Your task to perform on an android device: Because I used to wake up at 7 every morning and am considering taking a walk, please set an alarm for 7:15 a.m. with the label "time to walk."
Image 0: 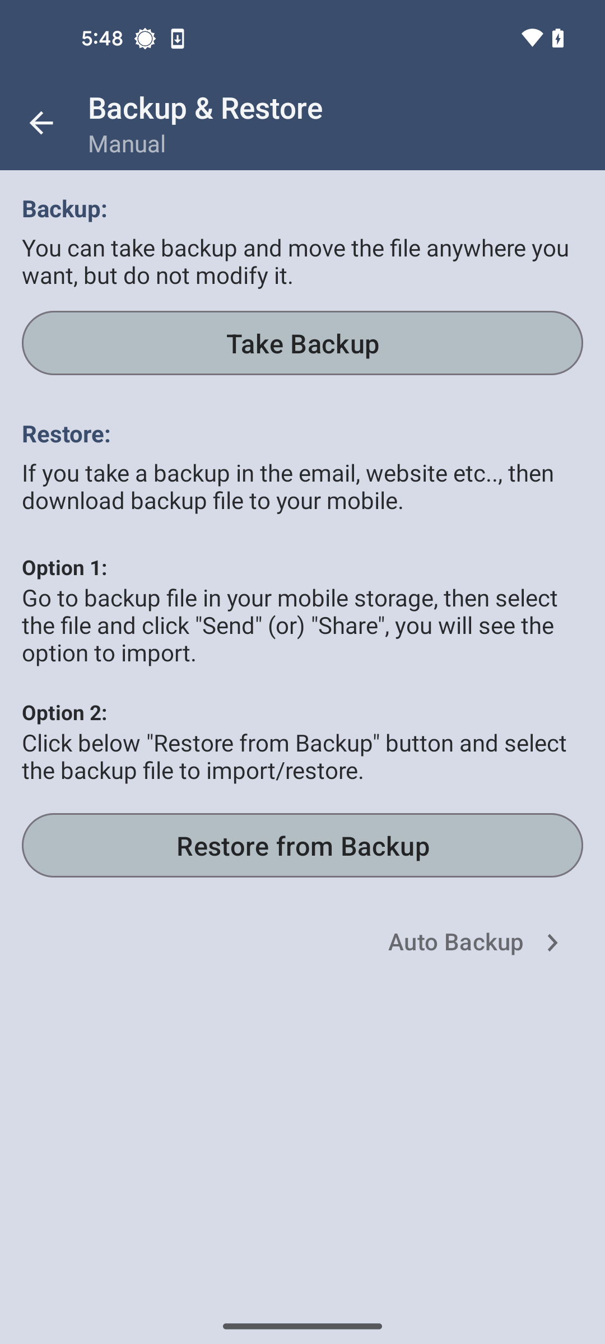
Open the clock app
Step 0: open app "Clock"
Image 1: 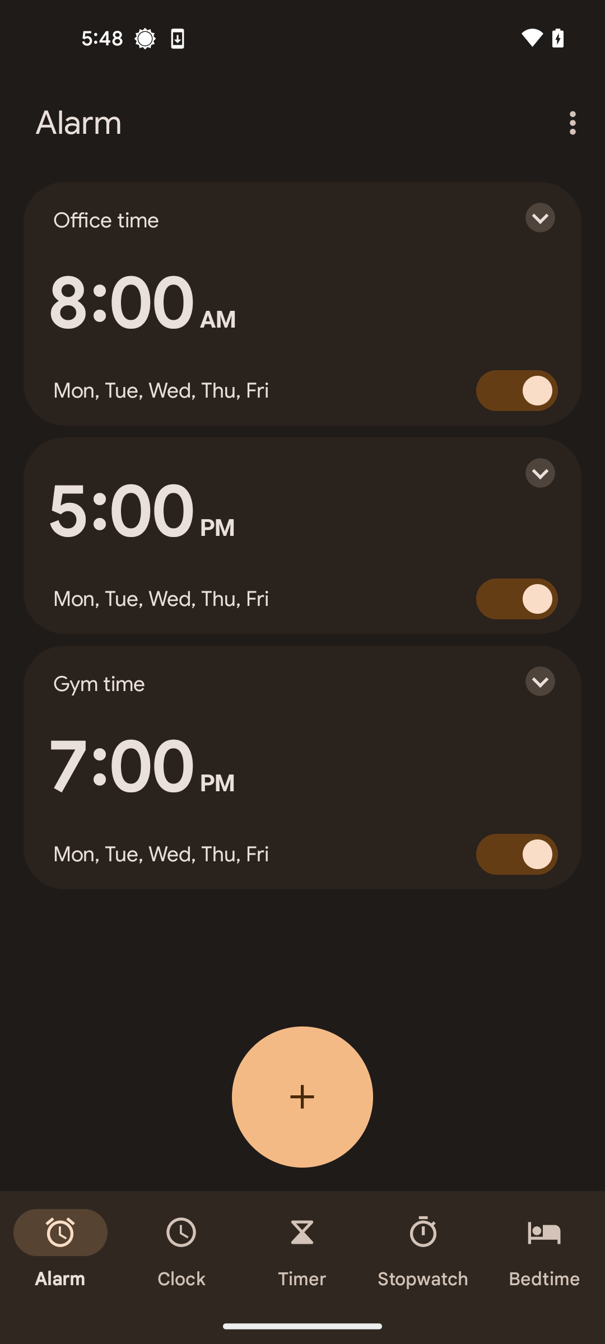
Tap on the plus button
Step 1: click (302, 1096)
Image 2: 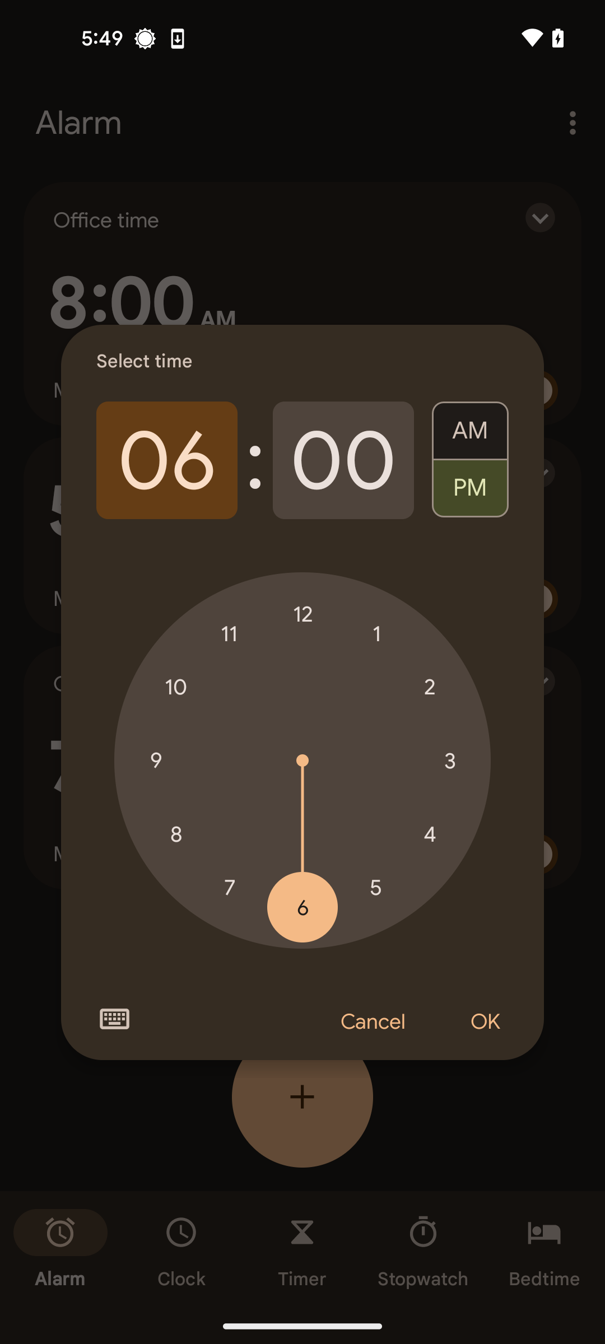
Select the hour to 7
Step 2: click (229, 887)
Image 4: 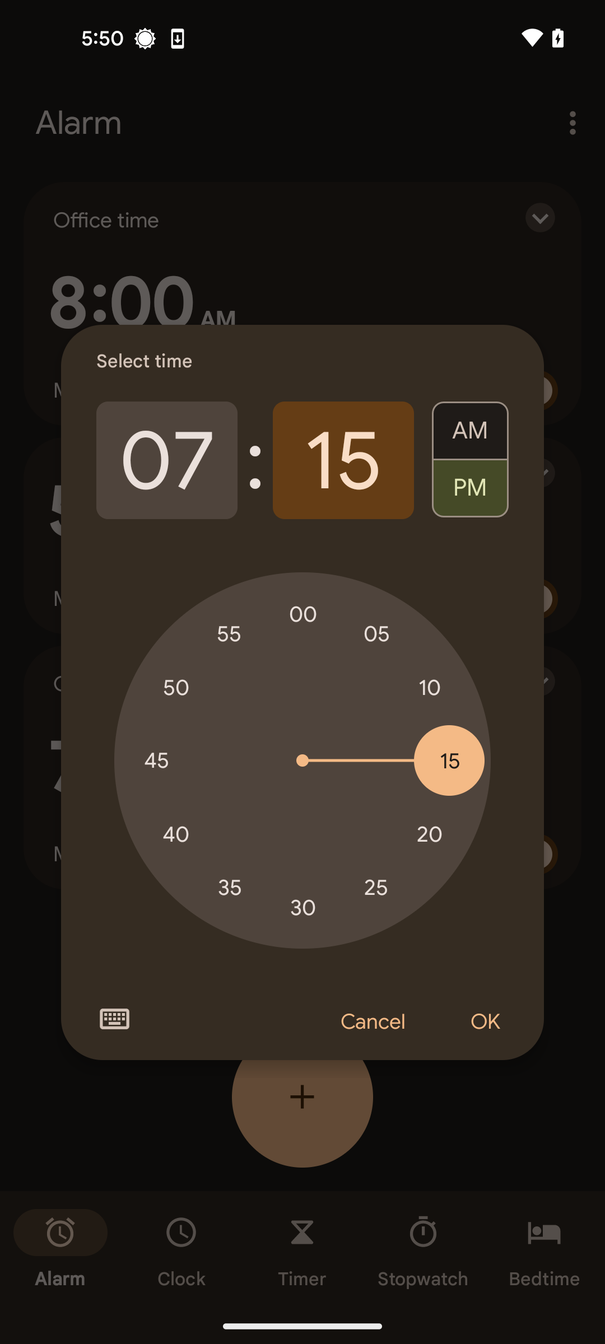
Tap on the am option
Step 4: click (470, 424)
Image 6: 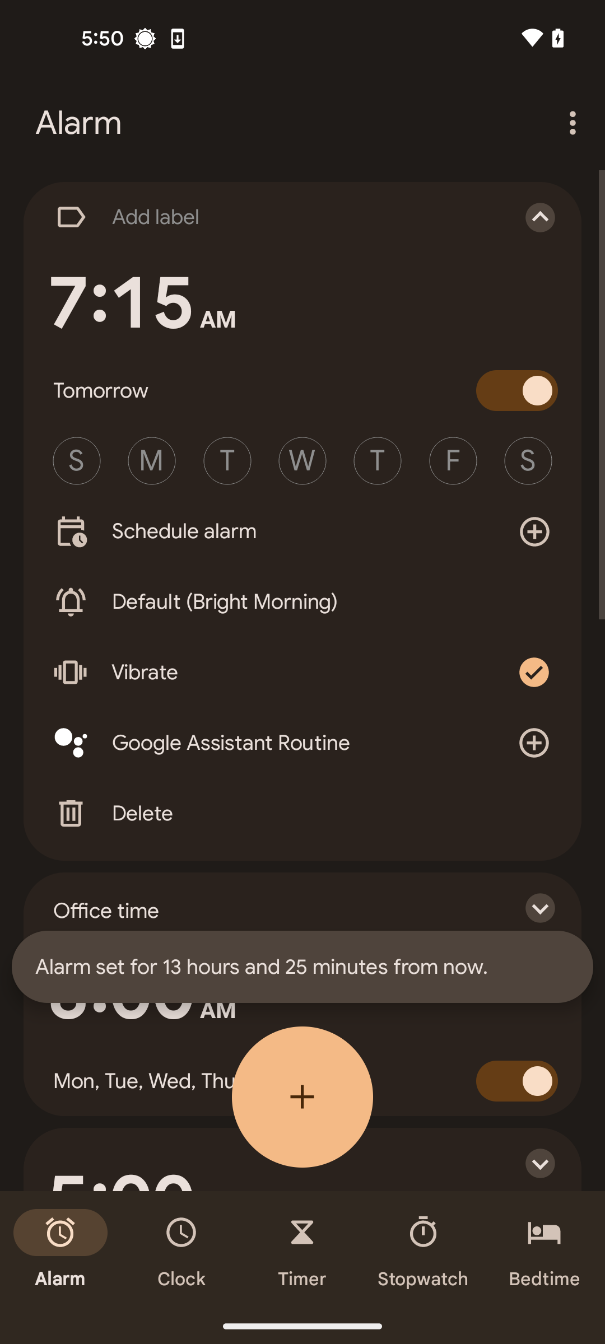
Select week each day
Step 6: click (76, 461)
Image 7: 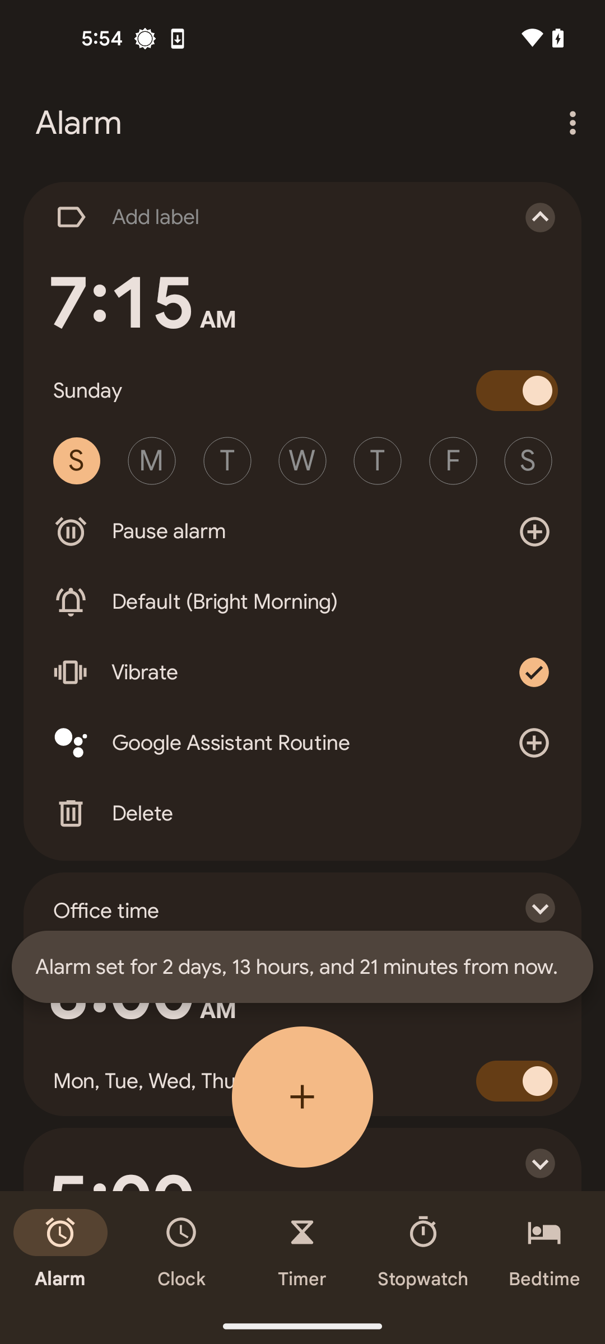
Select week each day
Step 7: click (152, 461)
Image 8: 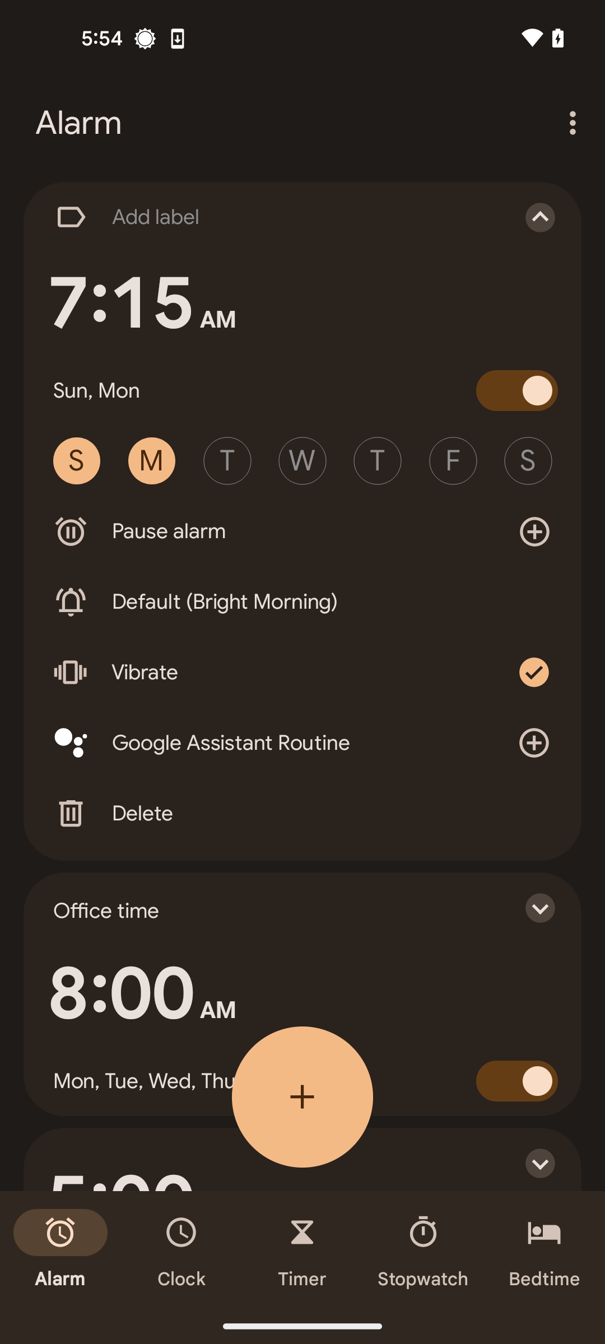
Select week each day
Step 8: click (227, 461)
Image 9: 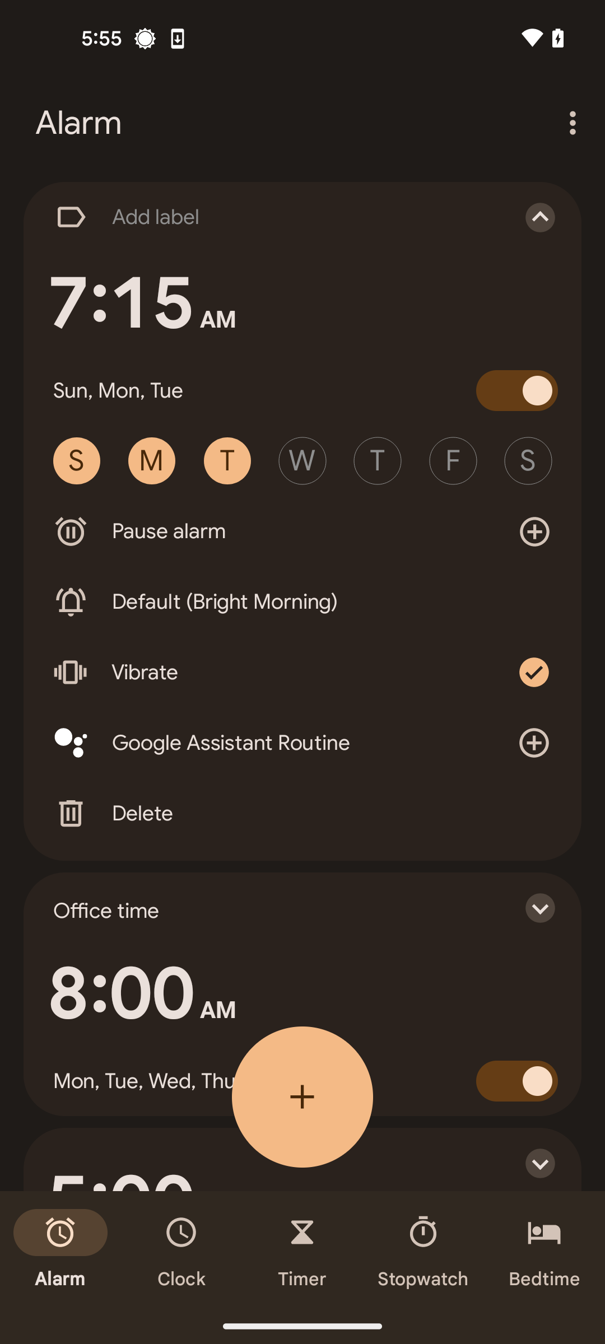
Select week each day
Step 9: click (302, 461)
Image 10: 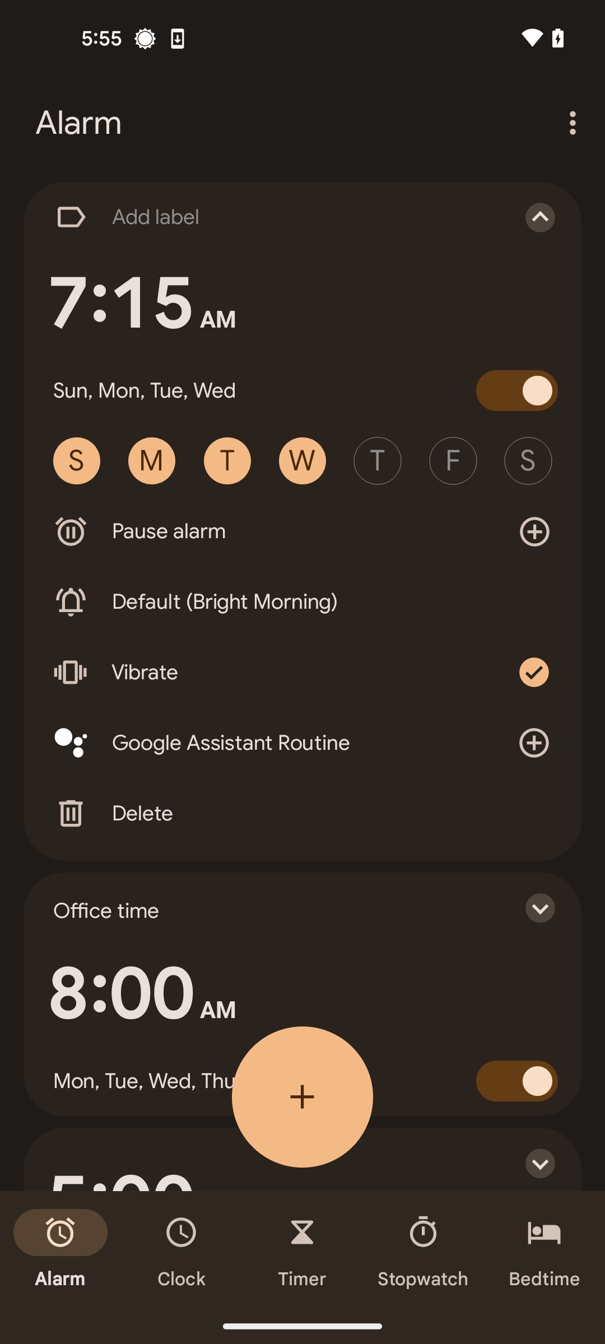
Select week each day
Step 10: click (377, 461)
Image 11: 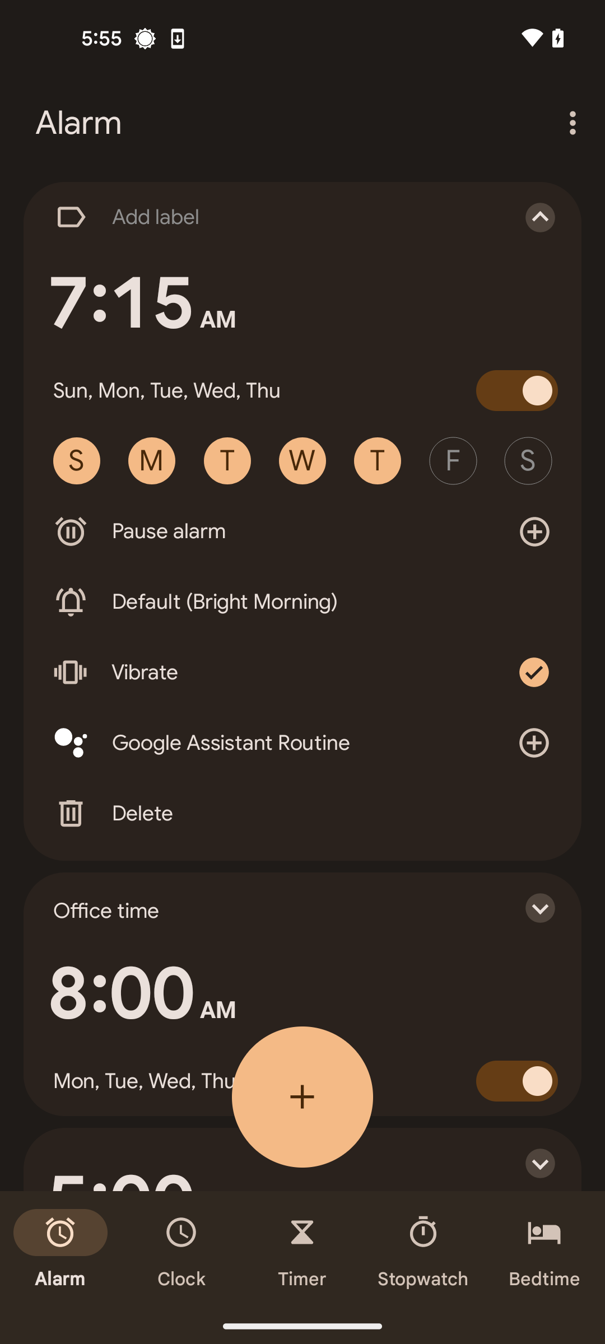
Select week each day
Step 11: click (453, 461)
Image 12: 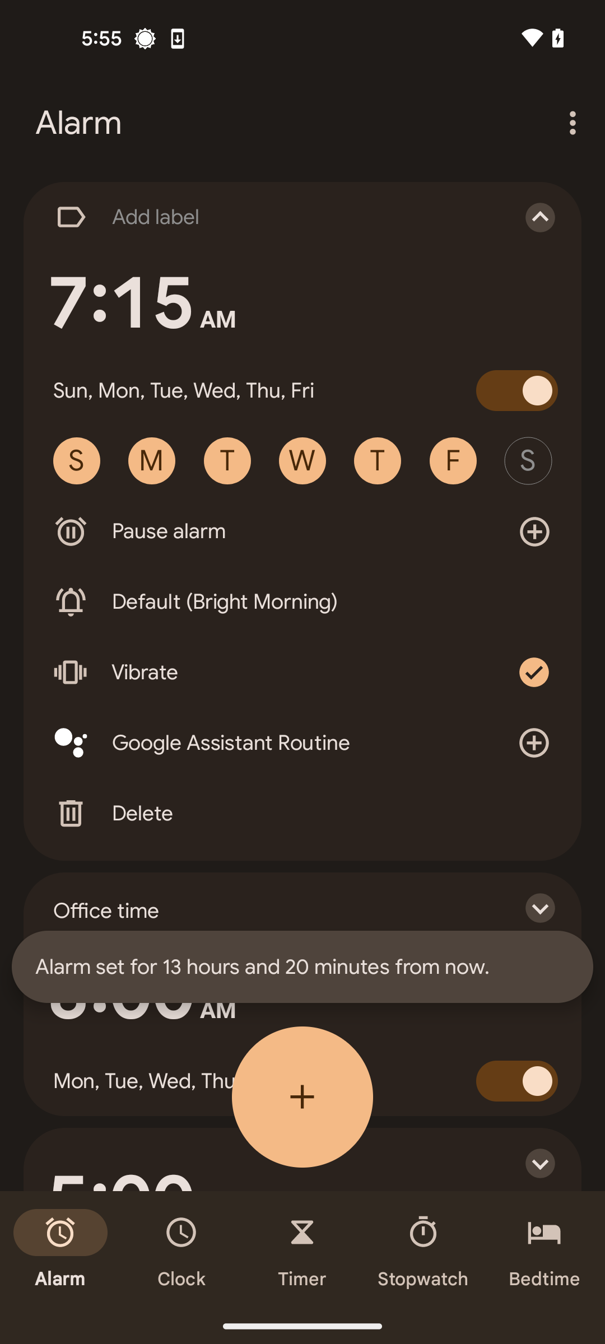
Select week each day
Step 12: click (528, 461)
Image 13: 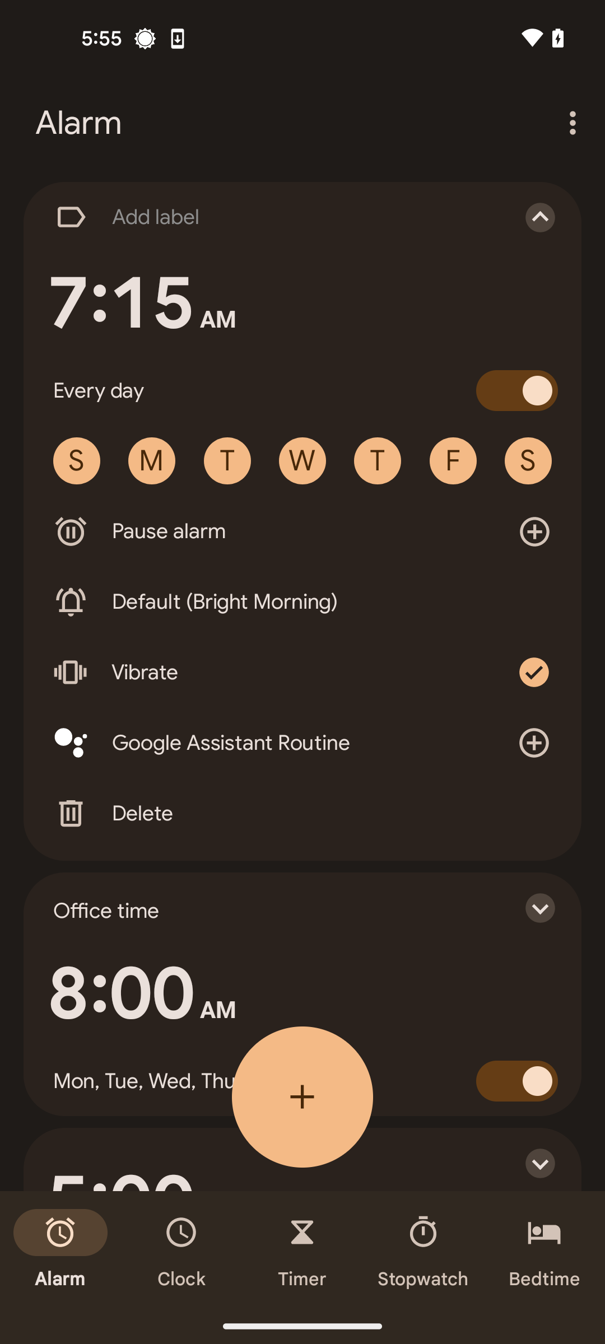
Tap on the add label option
Step 13: click (273, 217)
Image 14: 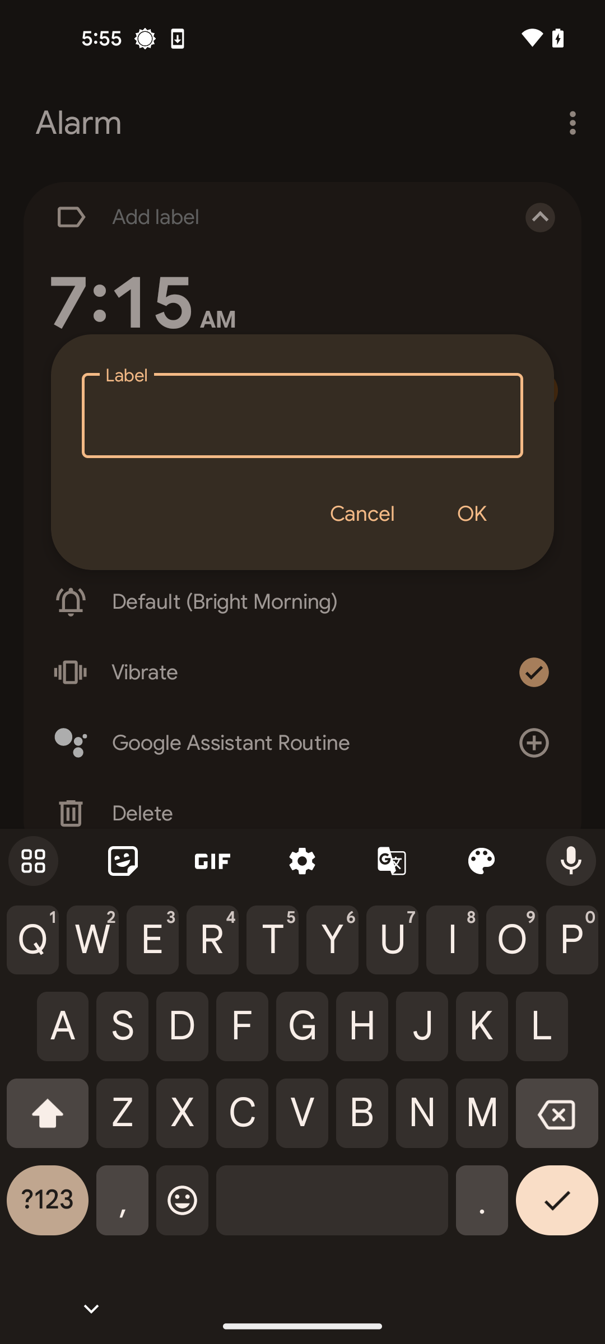
Type the label time to walk
Step 14: type "time to walk"
Image 15: 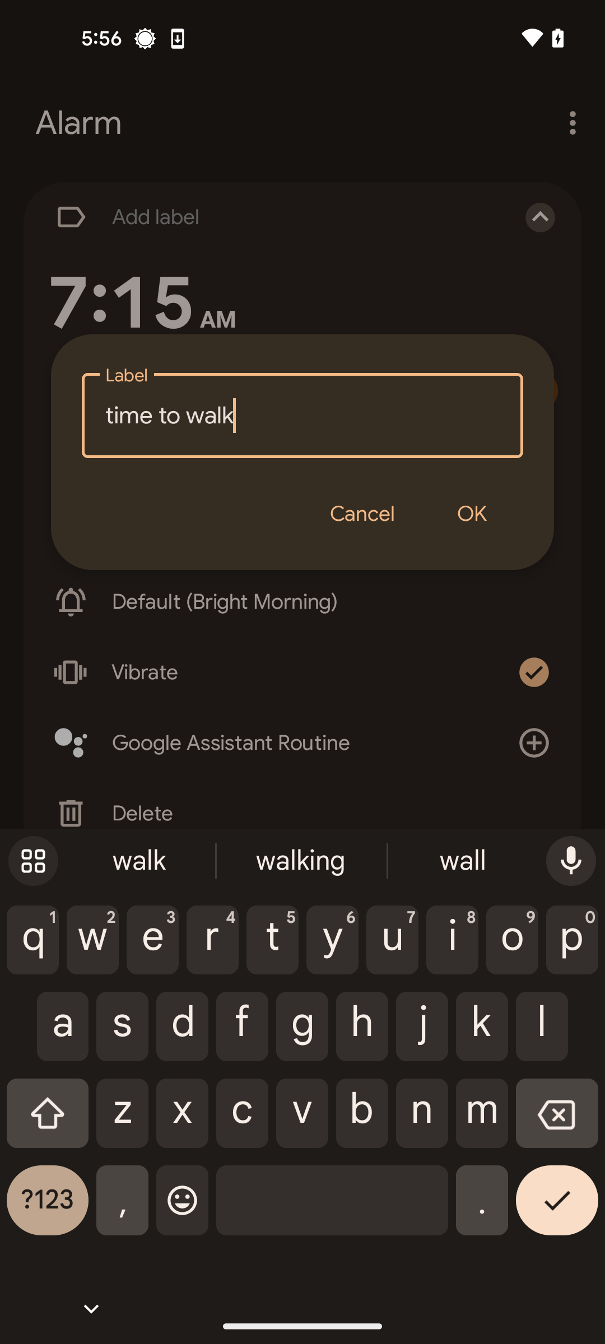
Tap on the ok option
Step 15: click (471, 514)